Your task to perform on an android device: I want to see the current time in Vancouver where my friend Louis lives and my own time zone of Gouda, Netherlands time zone, to see the difference on the World clock app.
Image 1: 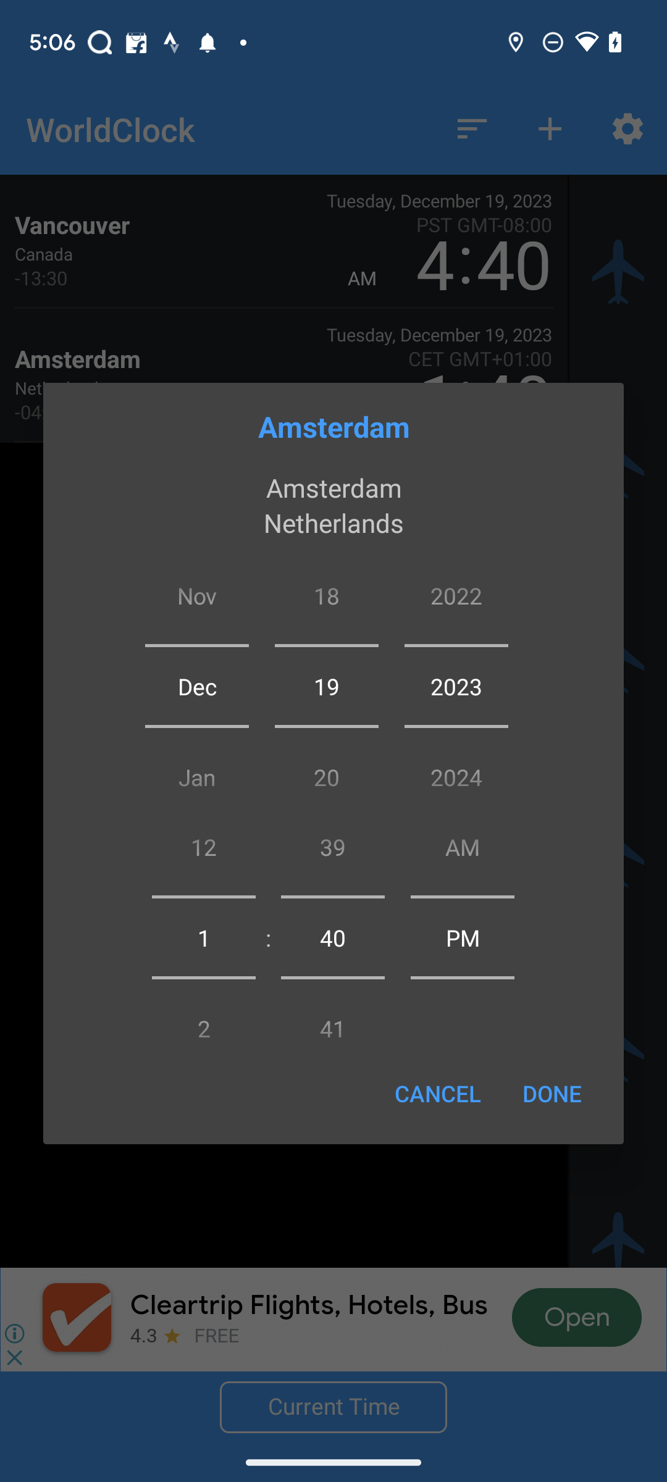
Swipe down on the hours.
Step 1: scroll up
Image 2: 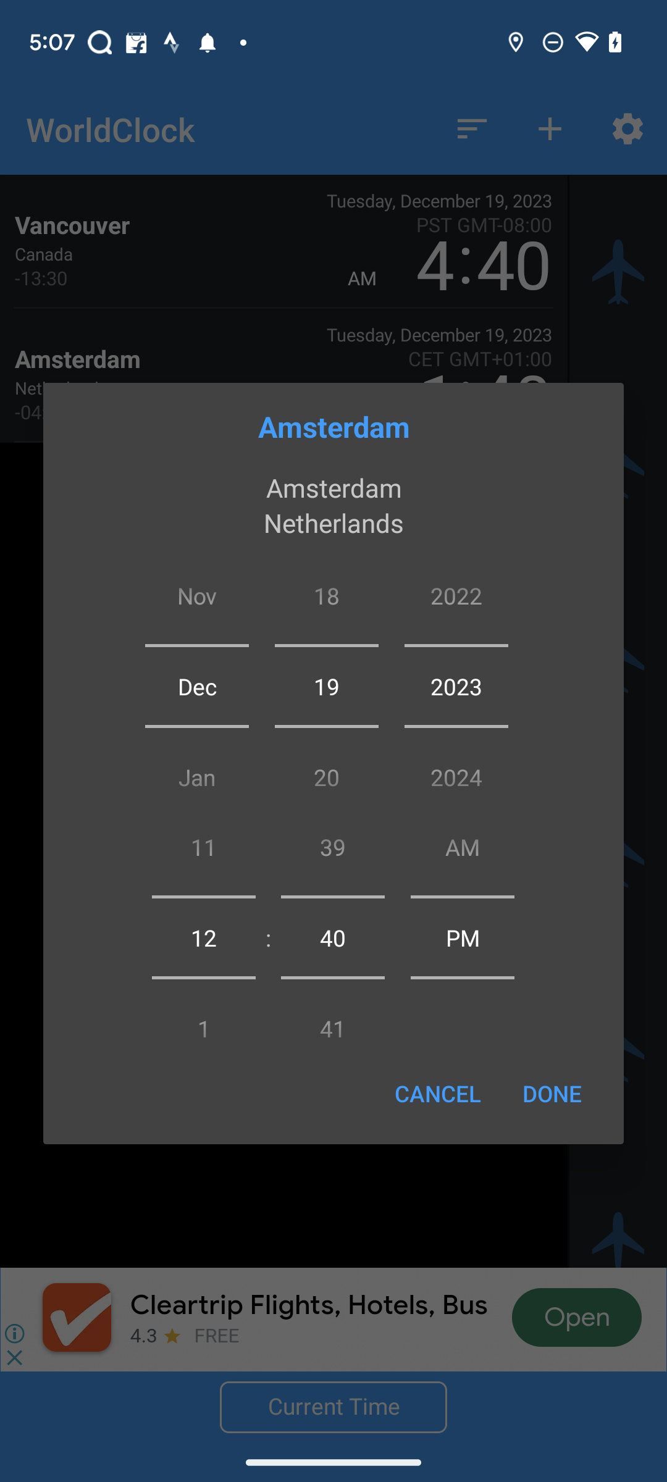
Swipe down on the minutes.
Step 2: scroll up
Image 3: 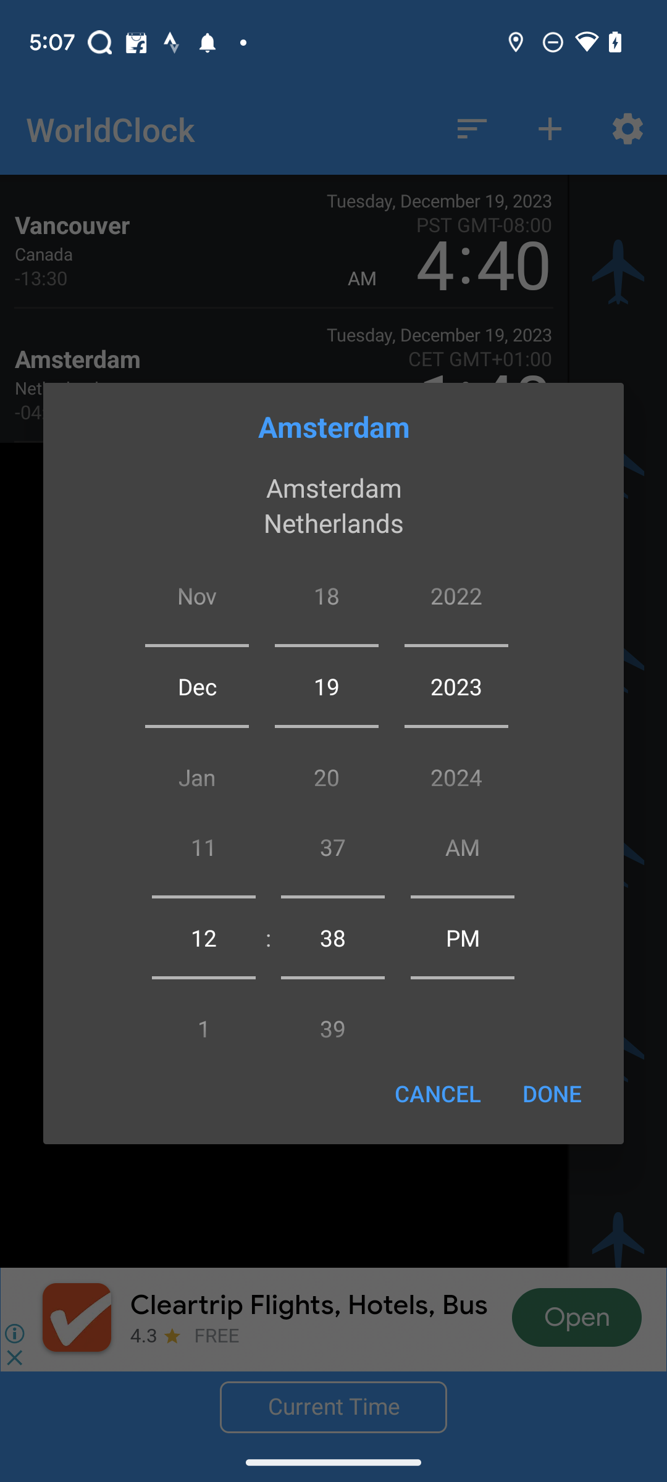
Click on the Done button.
Step 3: click (552, 1093)